Your task to perform on an android device: There are a few considerations I would want to make while selecting which drill machine to buy. Look for Power Drills in the Power Tools category of the Shopsy app.
Image 0: 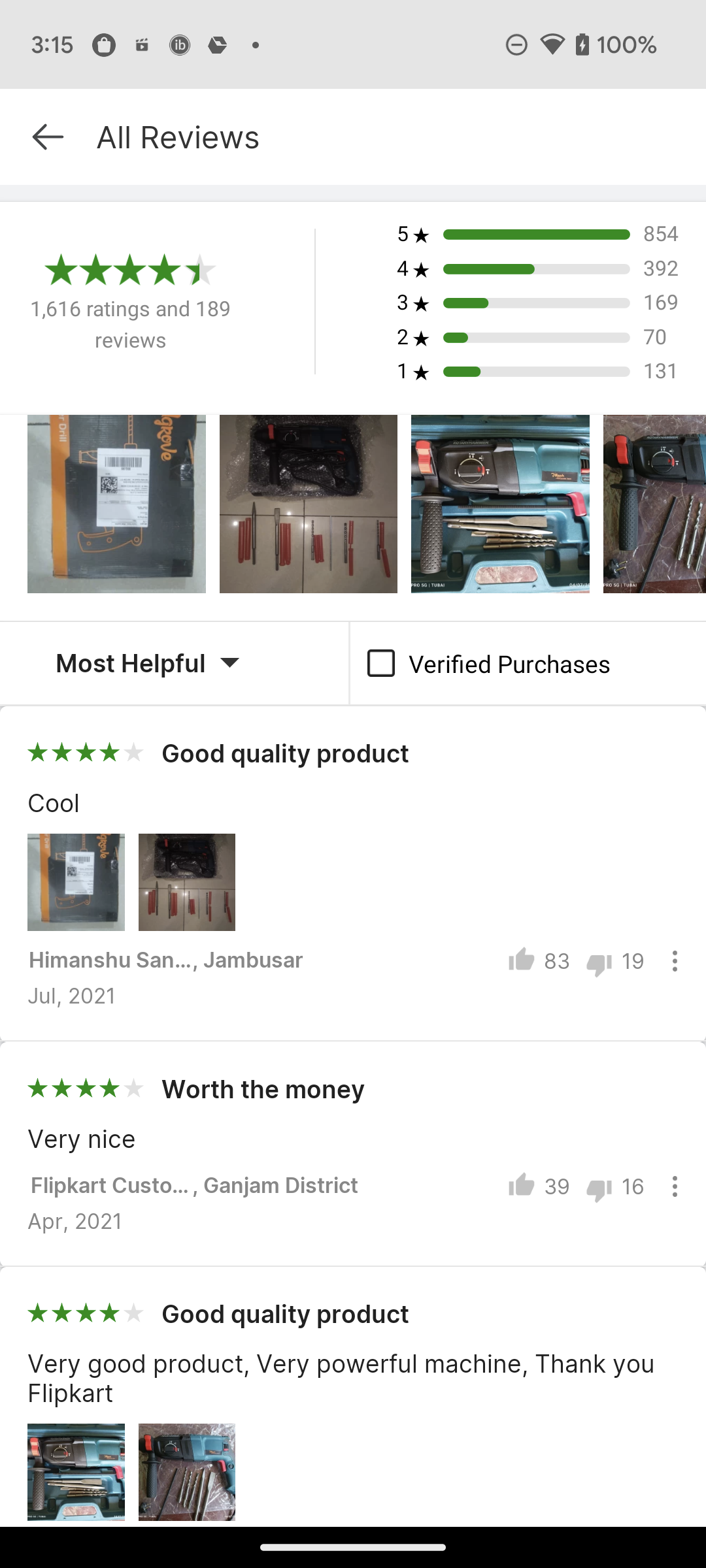
go back to the previous page
Step 0: press back button
Image 1: 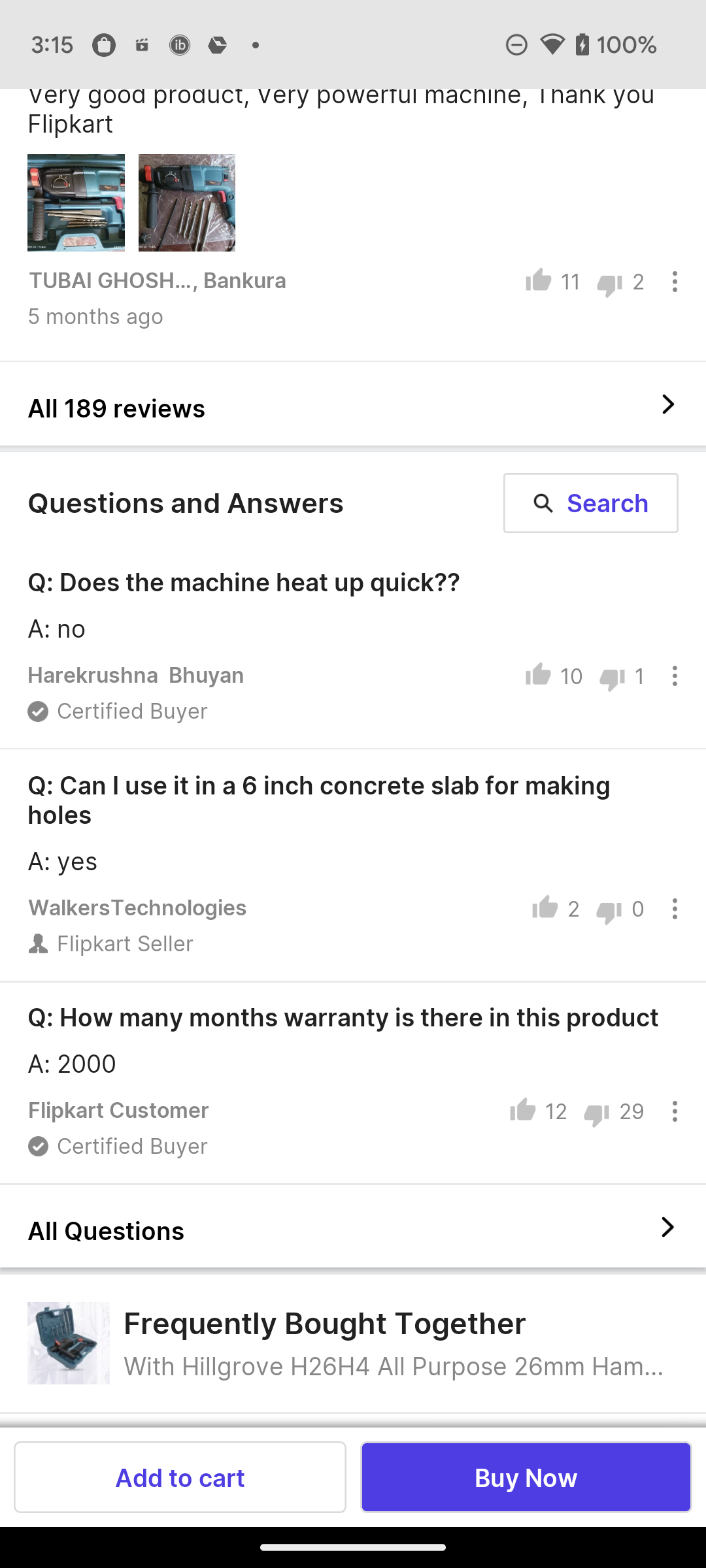
go back to the previous page
Step 1: press back button
Image 2: 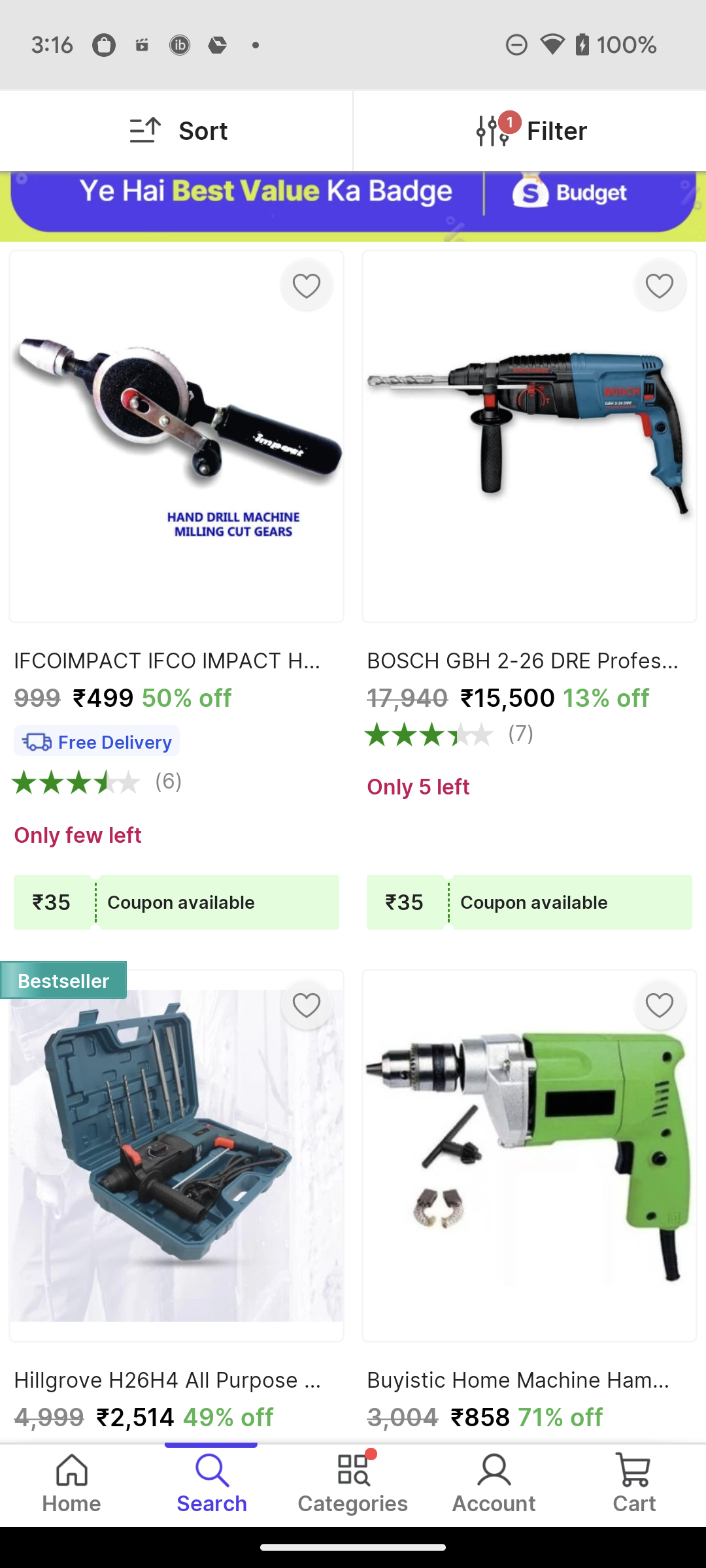
Click on the filter option at the top right corner of the screen
Step 2: click (518, 134)
Image 3: 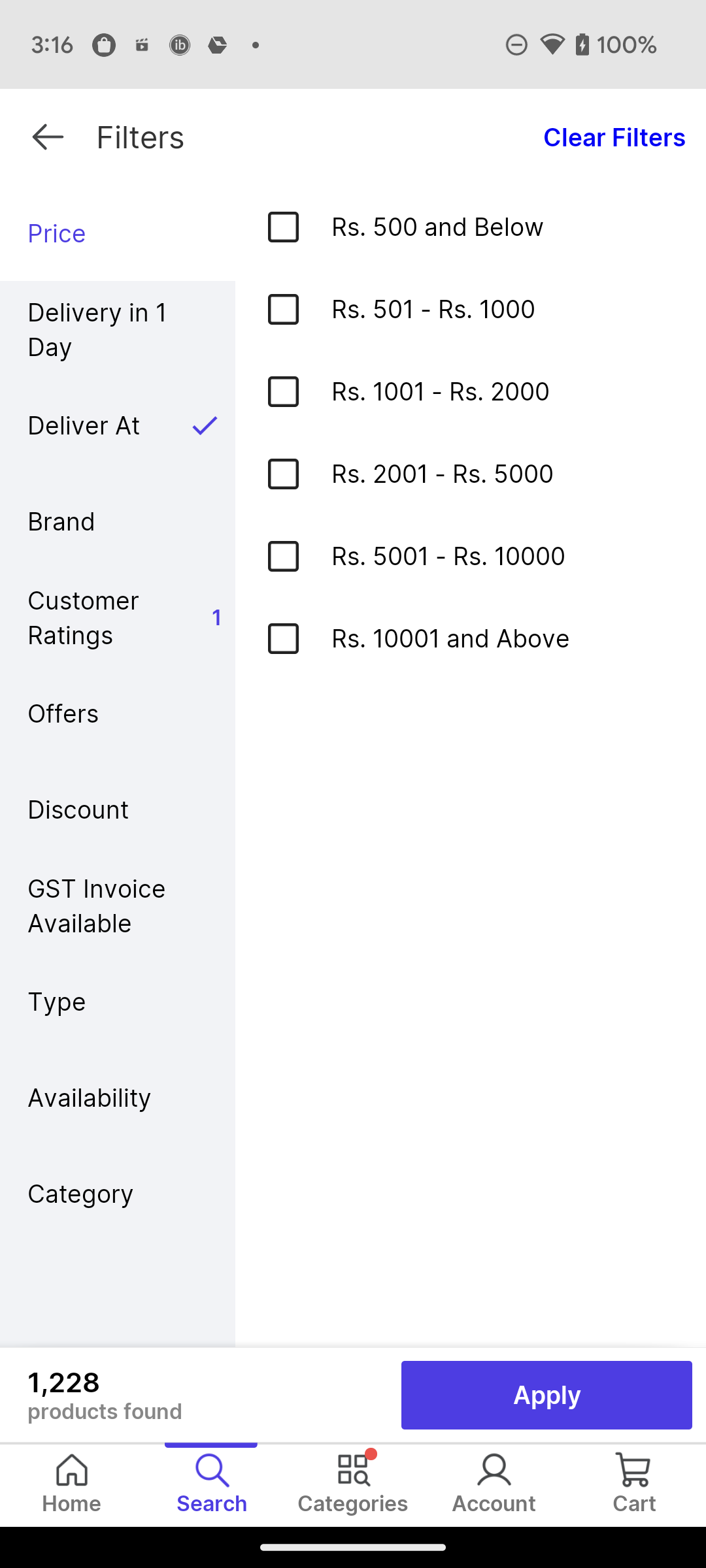
Go to the Category section
Step 3: click (117, 1193)
Image 4: 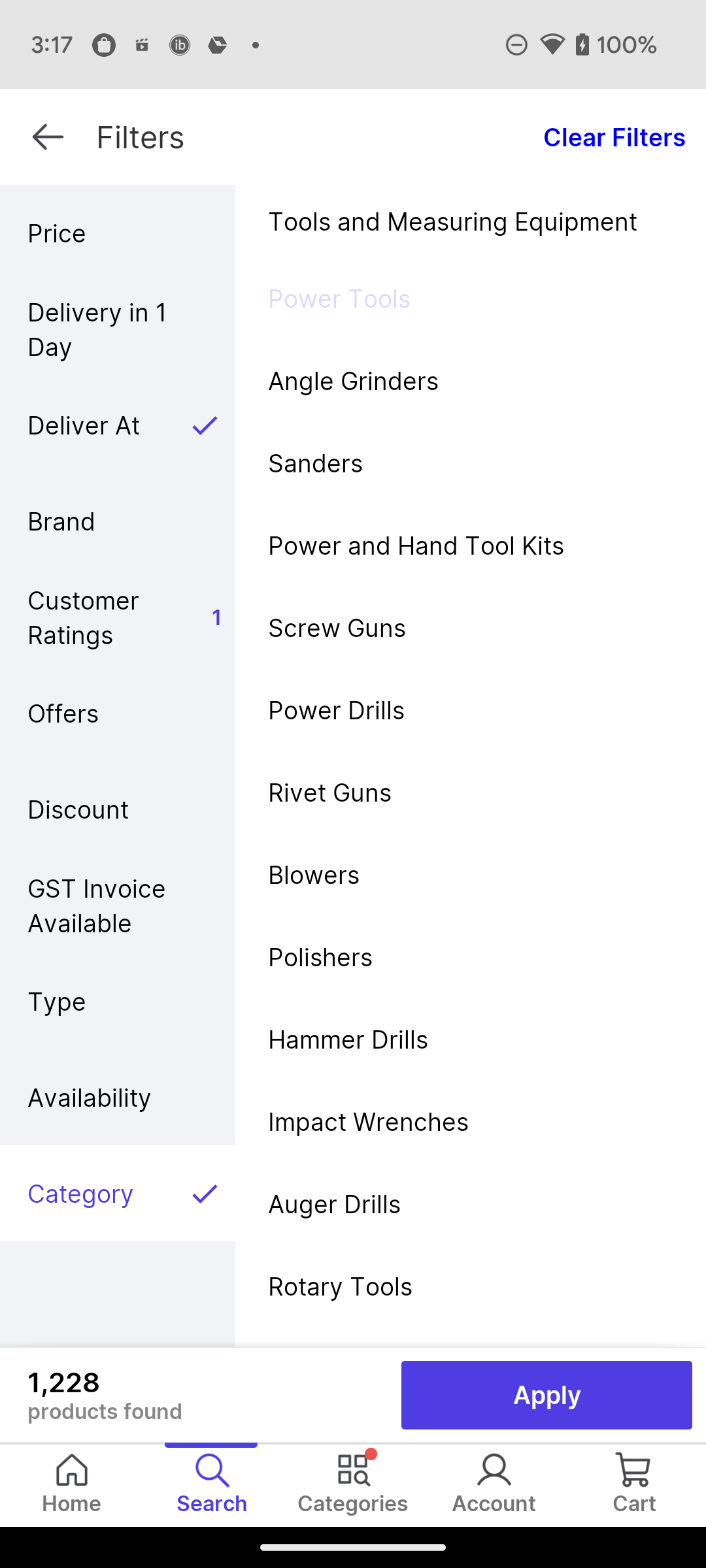
click on Power Drills
Step 4: click (471, 710)
Image 5: 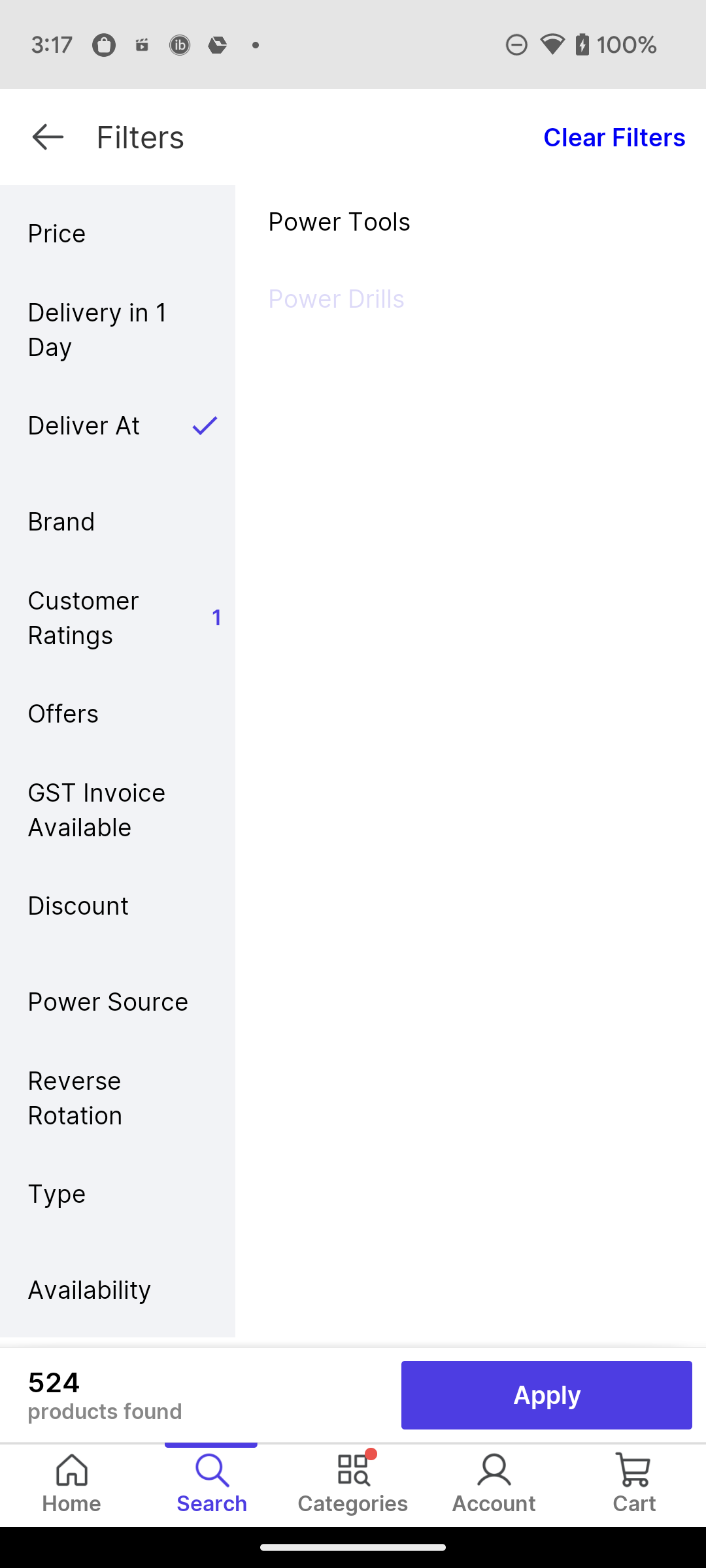
Click on the Apply button at the bottom of the screen
Step 5: click (547, 1395)